Your task to perform on an android device: I am planning to visit Hawaii, so I will view some nearby attractions to visit them later.
Image 0: 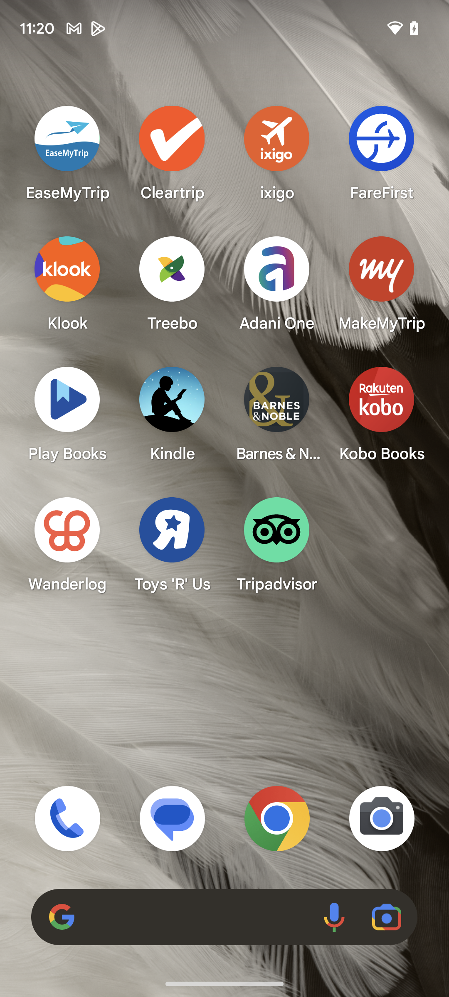
Open Tripadvisor
Step 0: open app "Tripadvisor"
Image 1: 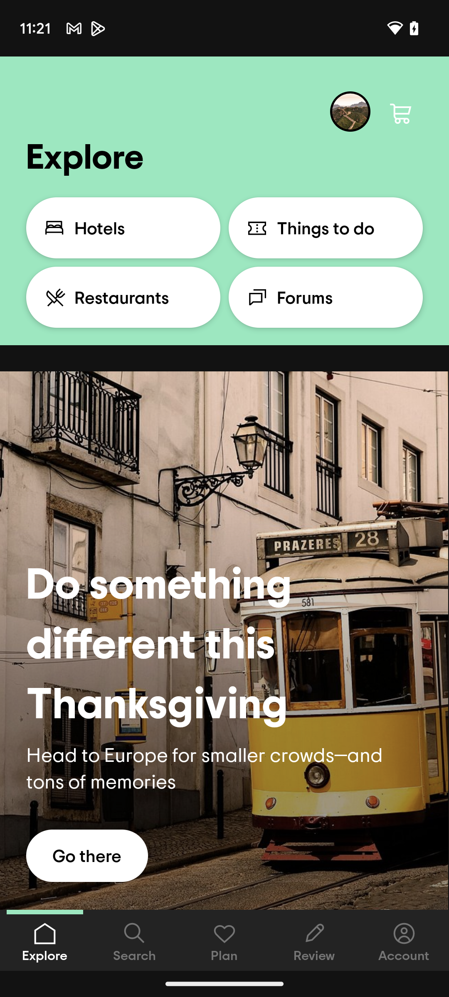
Click on the search option below
Step 1: click (135, 940)
Image 3: 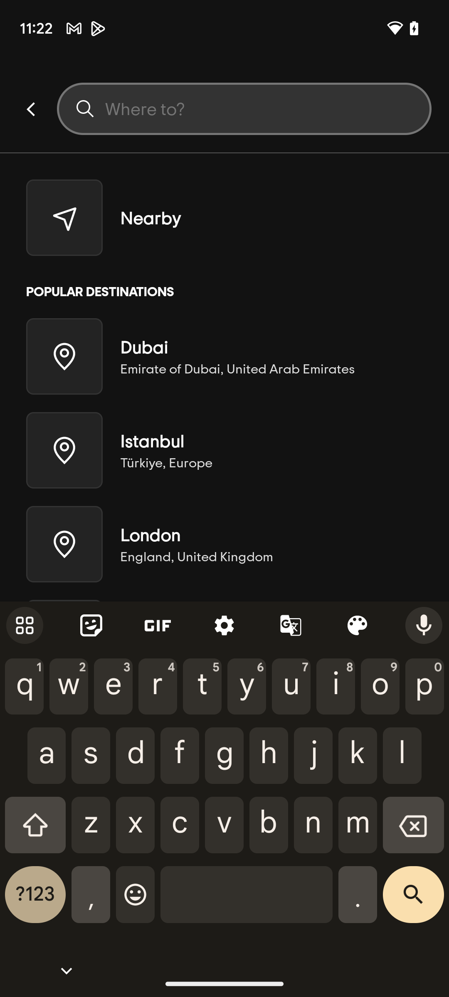
Type Hawaii
Step 3: type "Hawaii"
Image 4: 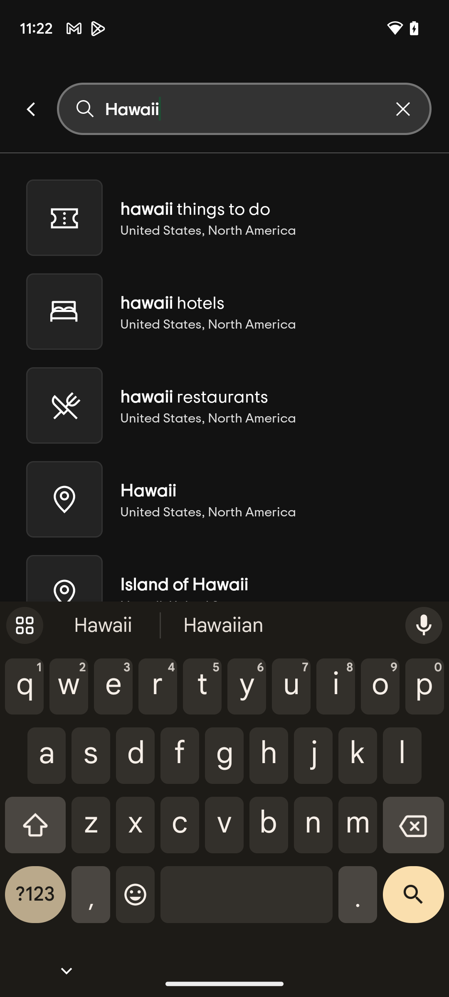
Click on the first search result
Step 4: click (249, 208)
Image 5: 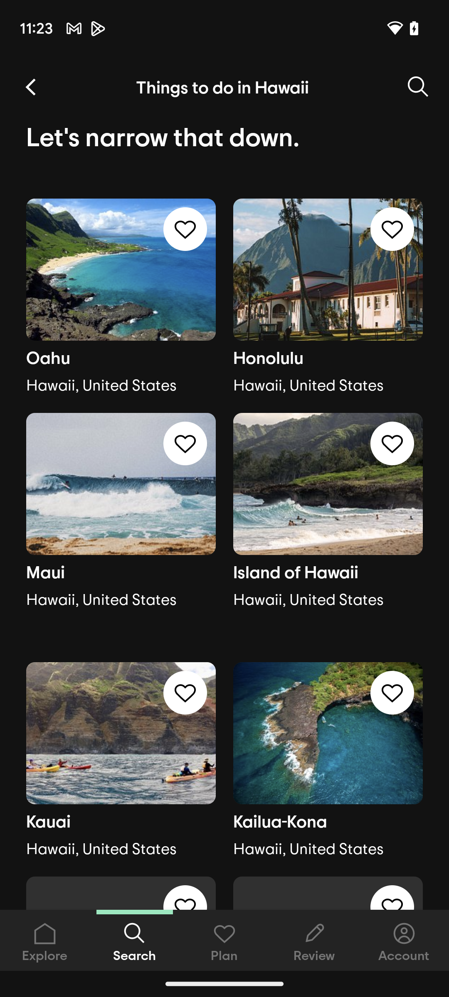
swipe up
Step 5: scroll down